Your task to perform on an android device: Go to Merriam webster Dictionary app & See the given synonyms and antonyms of the word
Image 0: 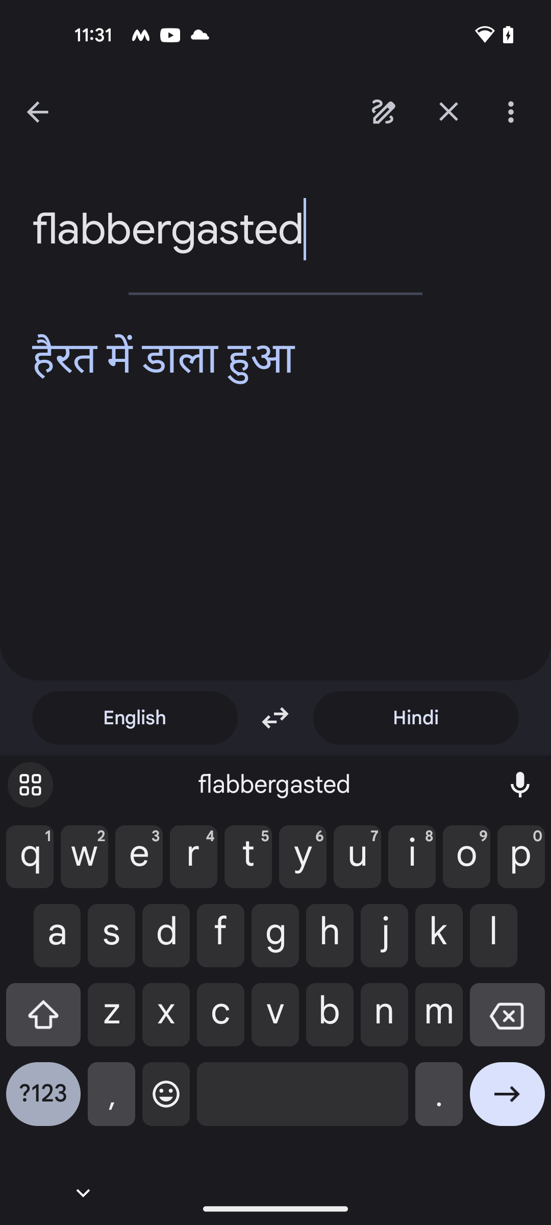
open the Merriam webster Dictionary app
Step 0: open app "Merriam-Webster Dictionary"
Image 1: 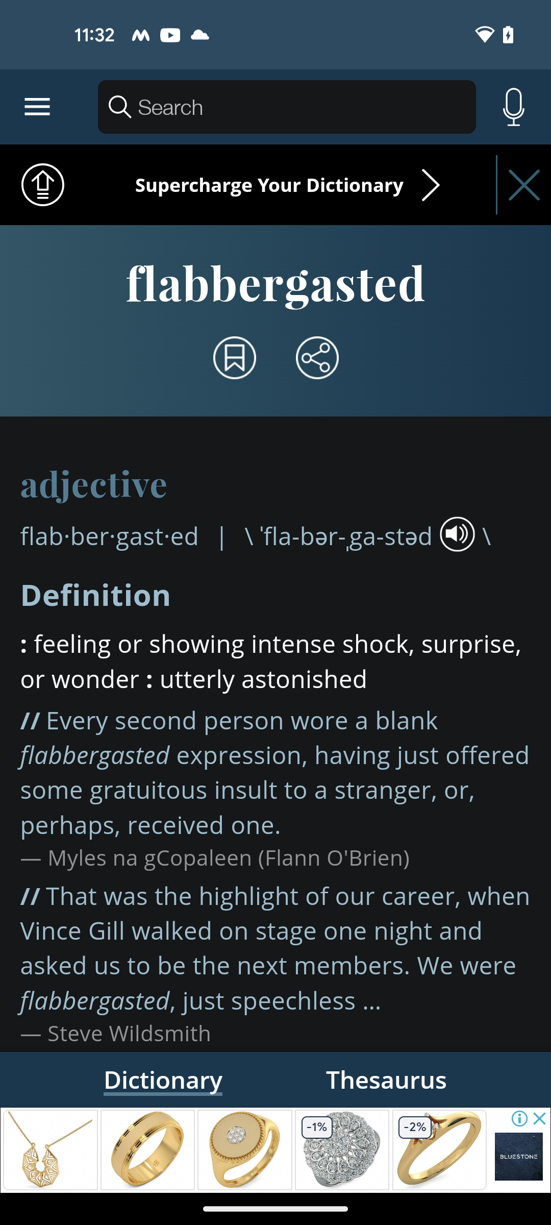
click on the Thesaurus option at the bottom right side of the screen
Step 1: click (393, 1070)